Your task to perform on an android device: View the Forum low shoes details in the Adidas app.
Image 0: 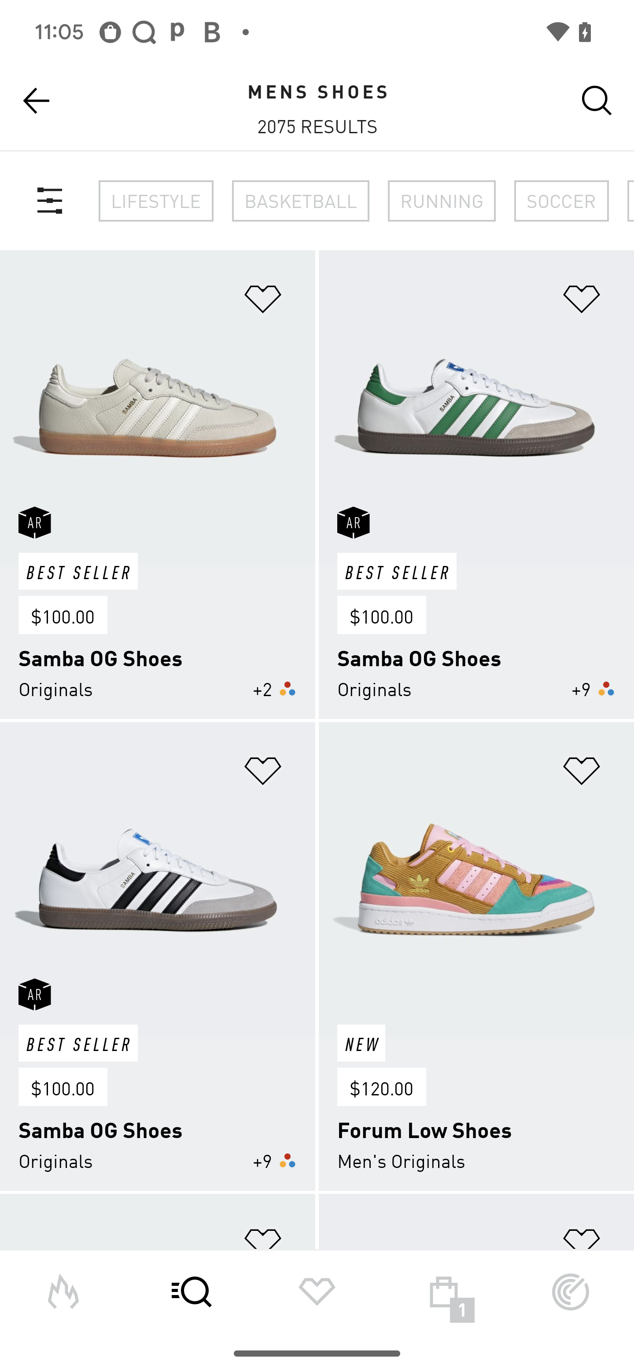
Click on the Forum low shoes to view the details
Step 0: click (485, 904)
Image 1: 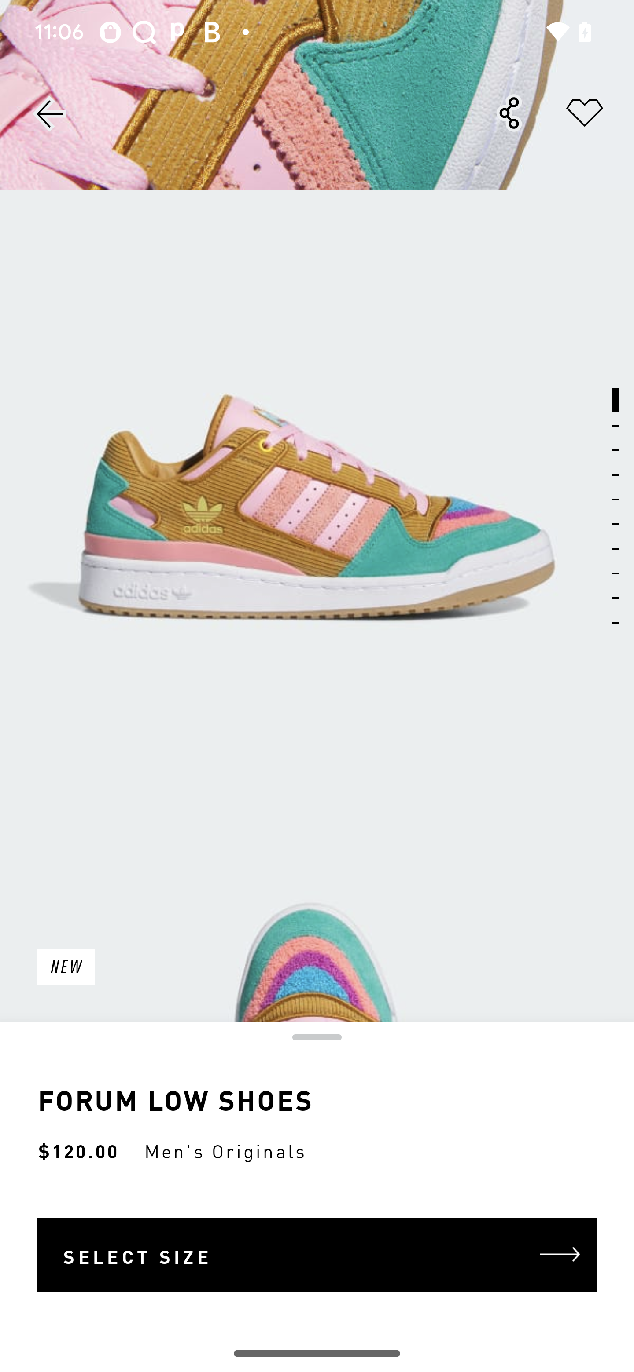
Swipe up on the screen
Step 1: scroll down
Image 2: 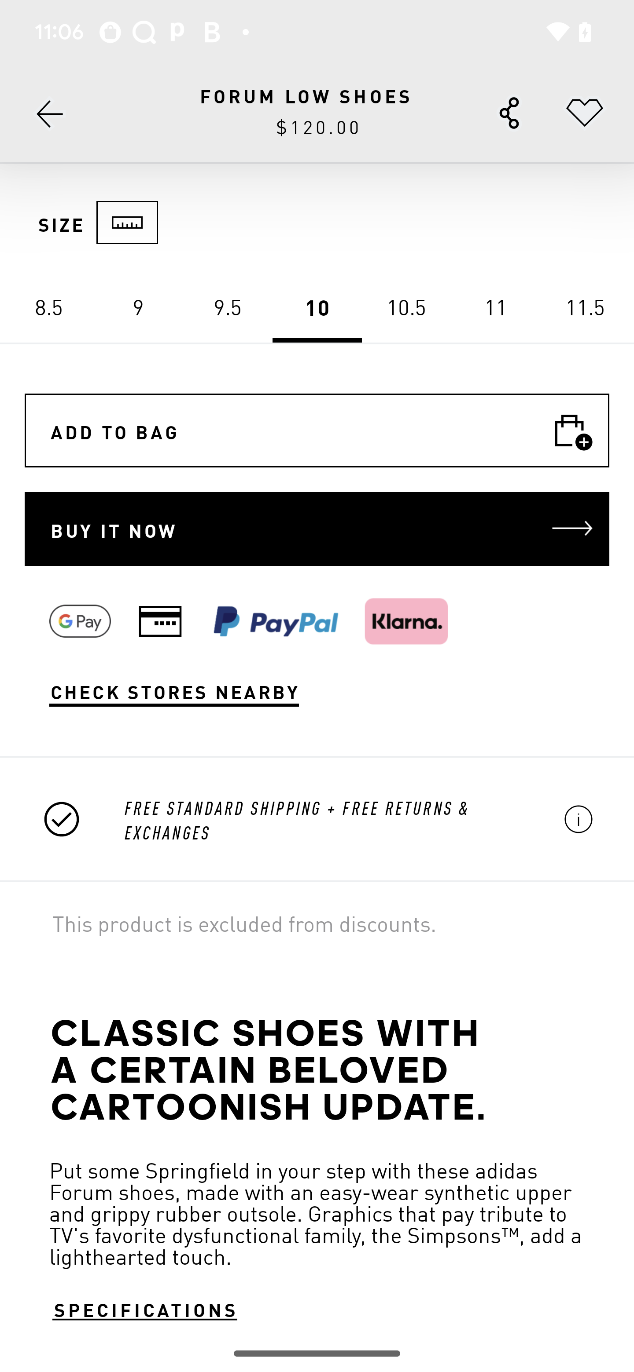
Swipe up on the screen
Step 2: scroll down